Your task to perform on an android device: In the audiomack app , Share the playlist ABCX to dbwscratch.test.id4@gmail.com.
Image 0: 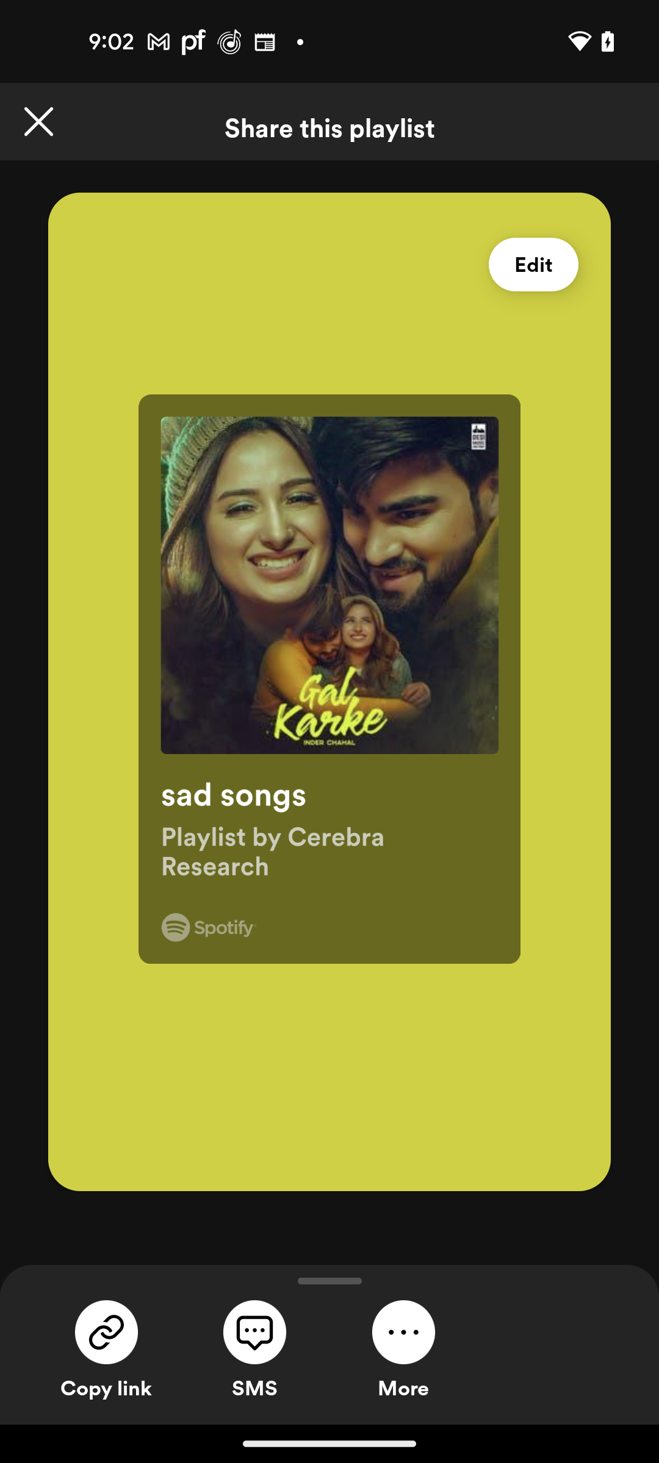
Open the Audiomack app
Step 0: open app "Audio­mack"
Image 1: 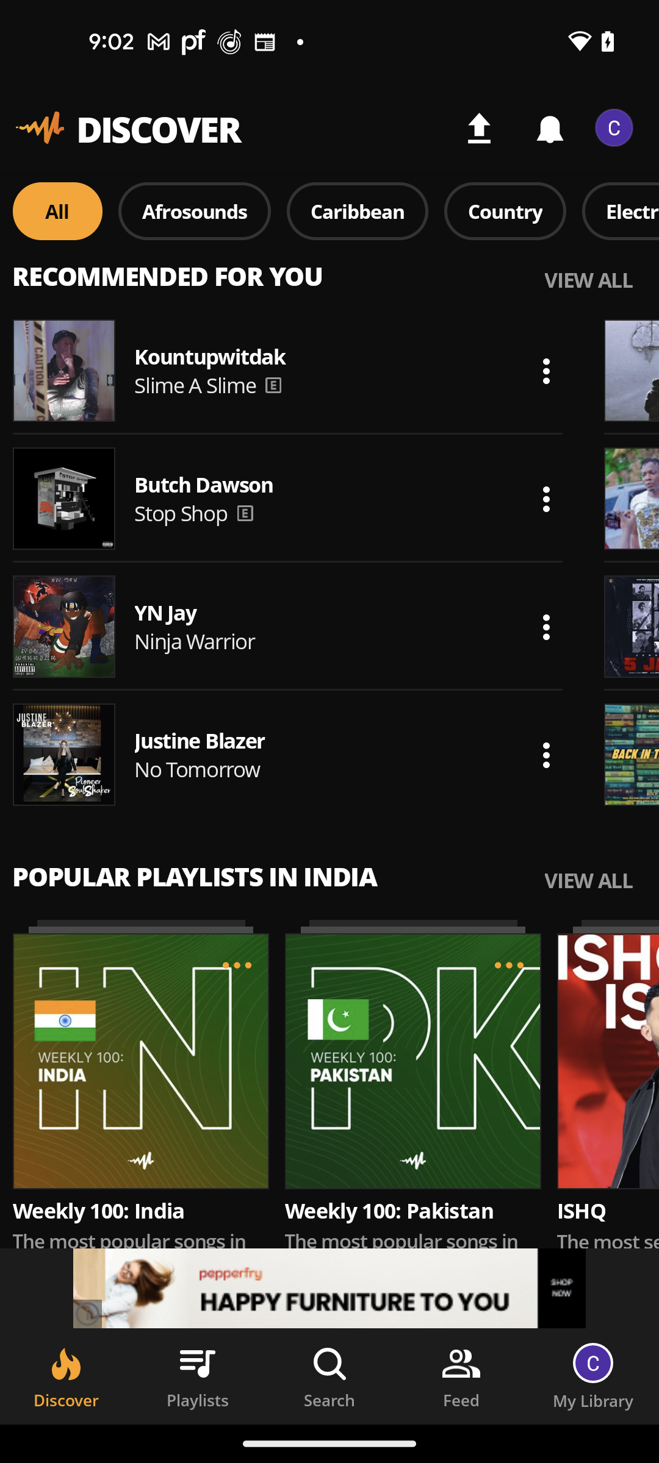
Go to the Playlist section
Step 1: click (197, 1364)
Image 3: 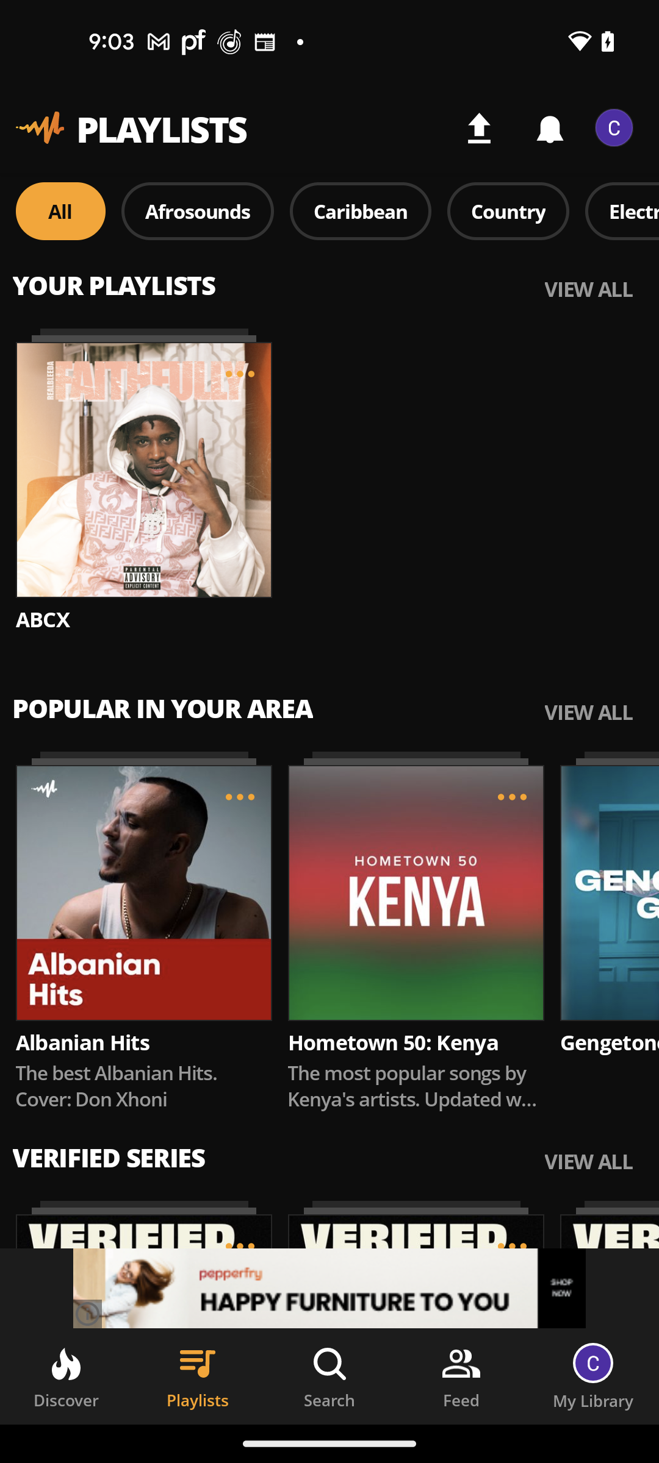
Click on the ABCX playlist
Step 3: click (144, 469)
Image 4: 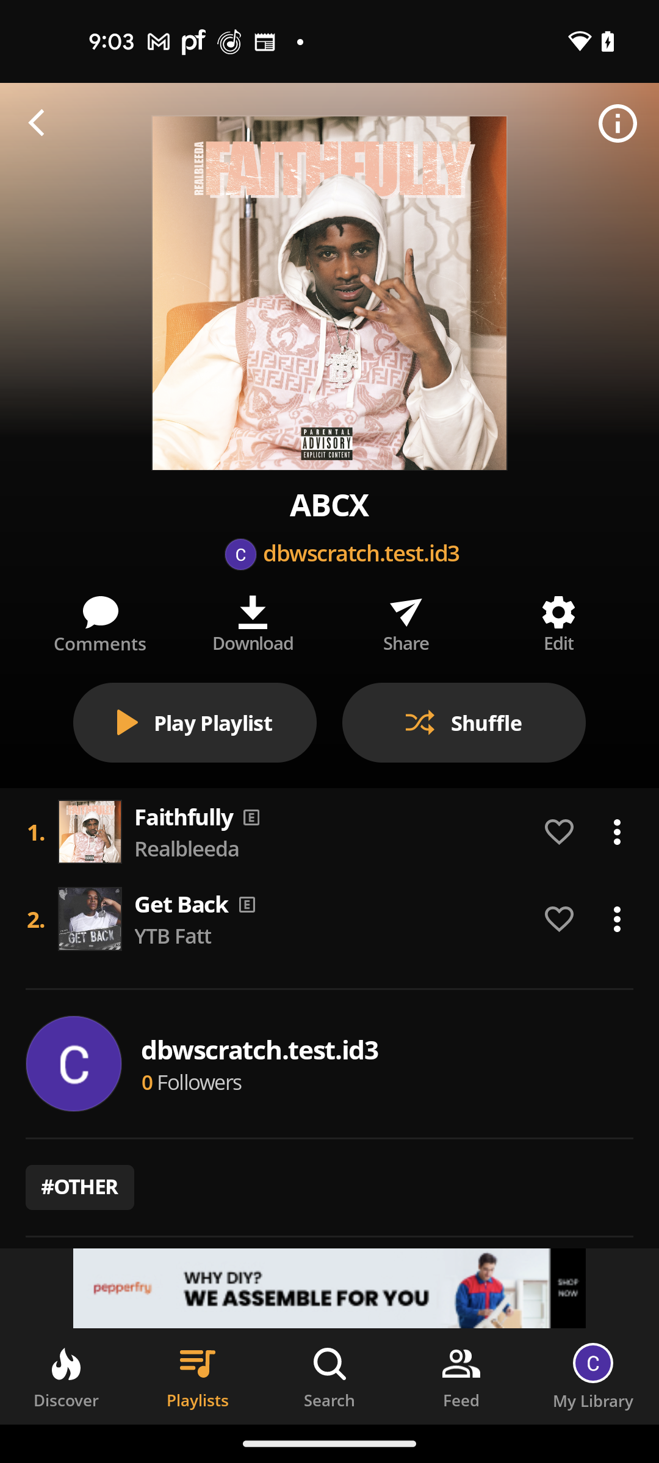
Click on the share button
Step 4: click (406, 620)
Image 5: 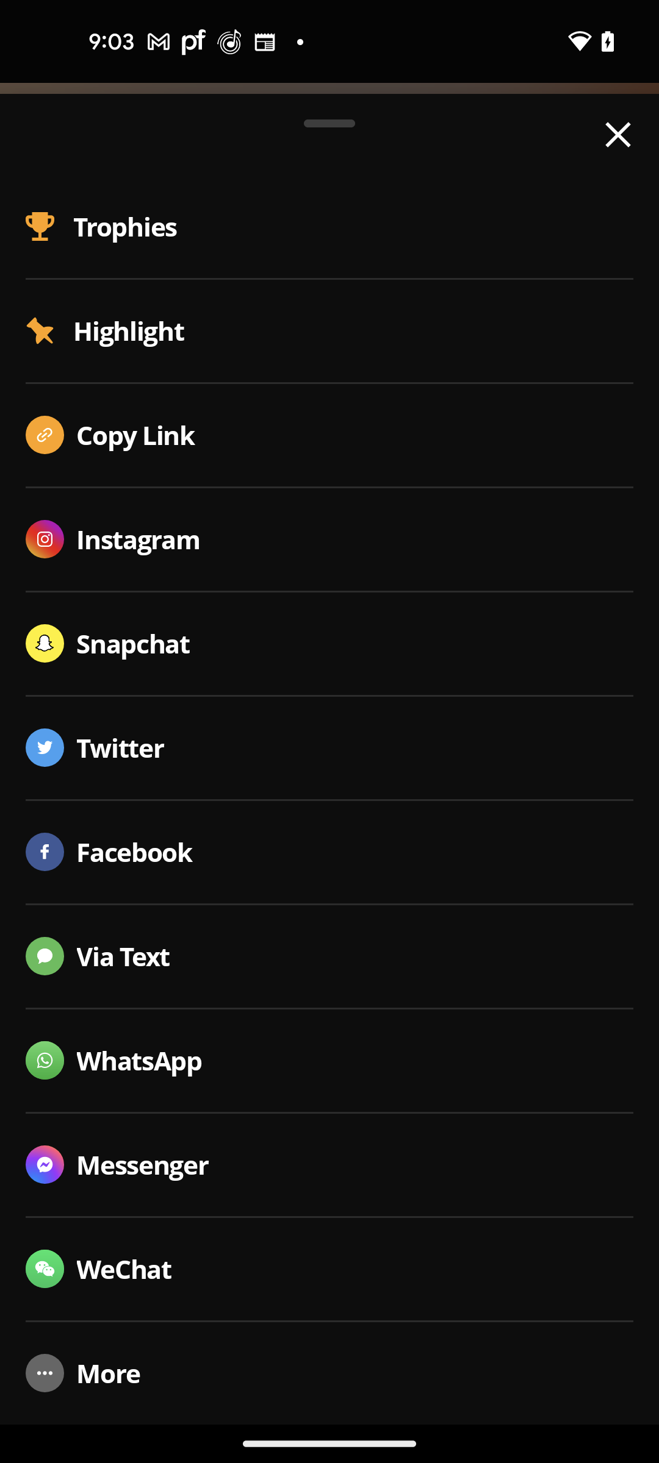
Click on the more button
Step 5: click (348, 1373)
Image 6: 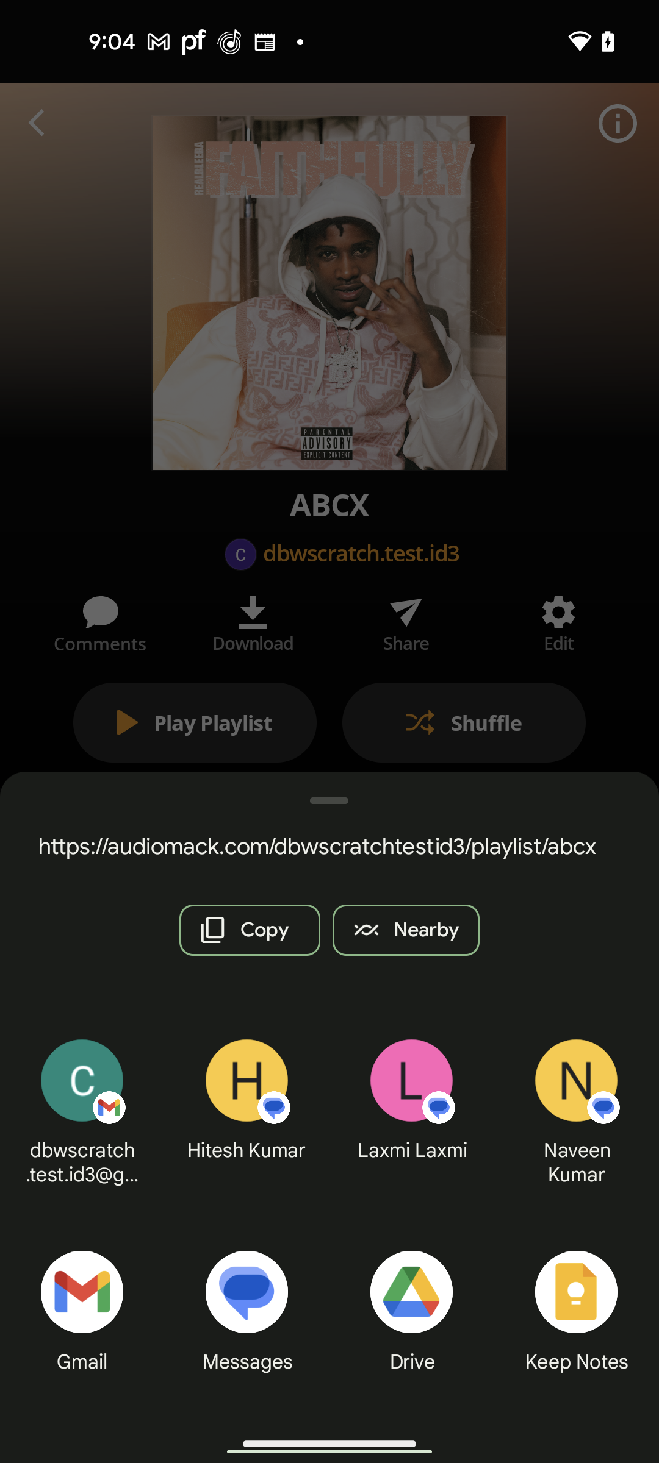
Choose Gmail for sharing the playlist
Step 6: click (67, 1288)
Image 7: 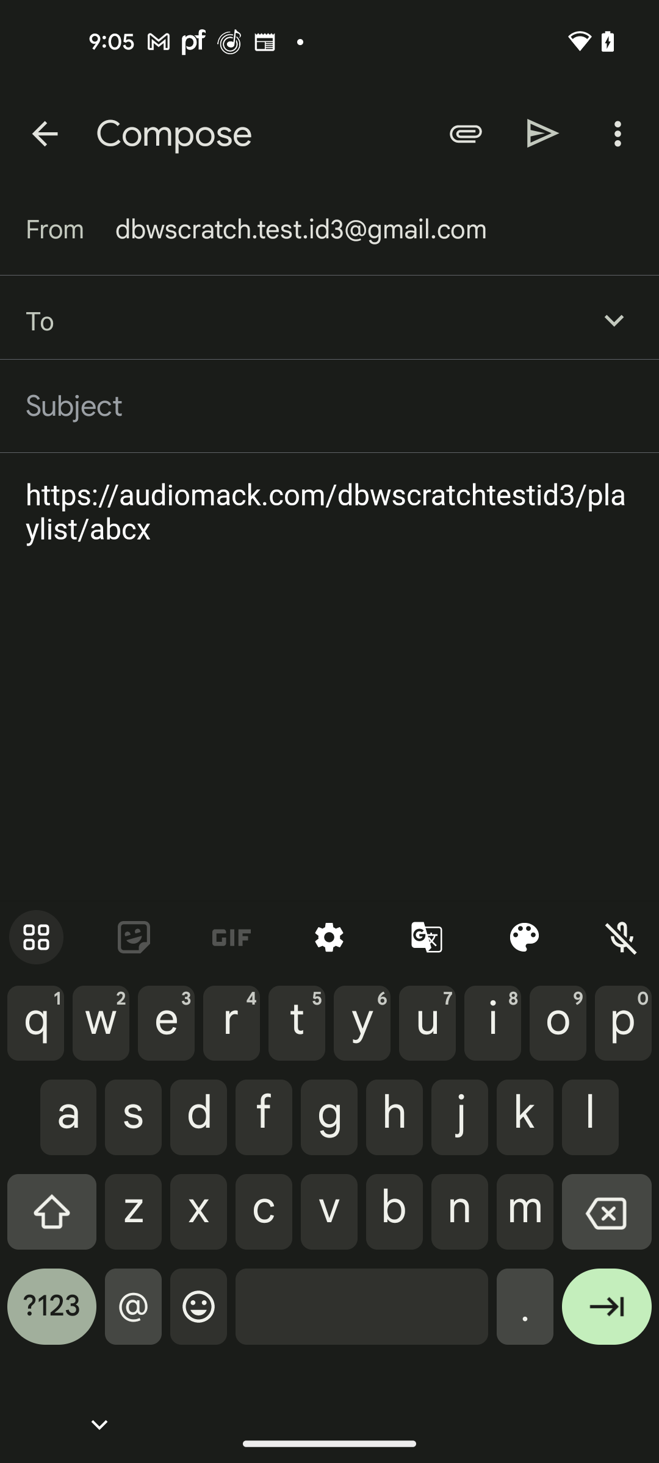
Type dbwscratch.test.id4@gmail.com in the recipient mail id section
Step 7: type "dbwscratch.test.id4@gmail.com"
Image 8: 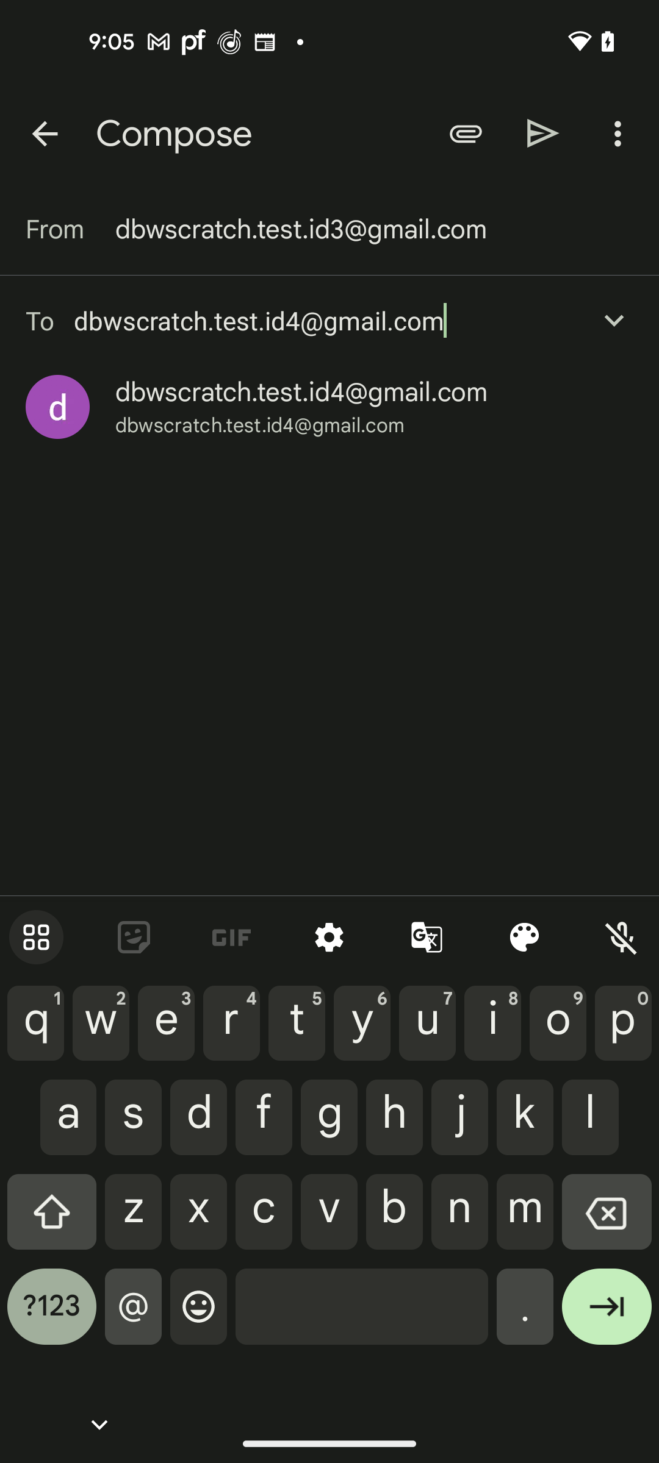
Choose the resulting mail id
Step 8: click (301, 392)
Image 9: 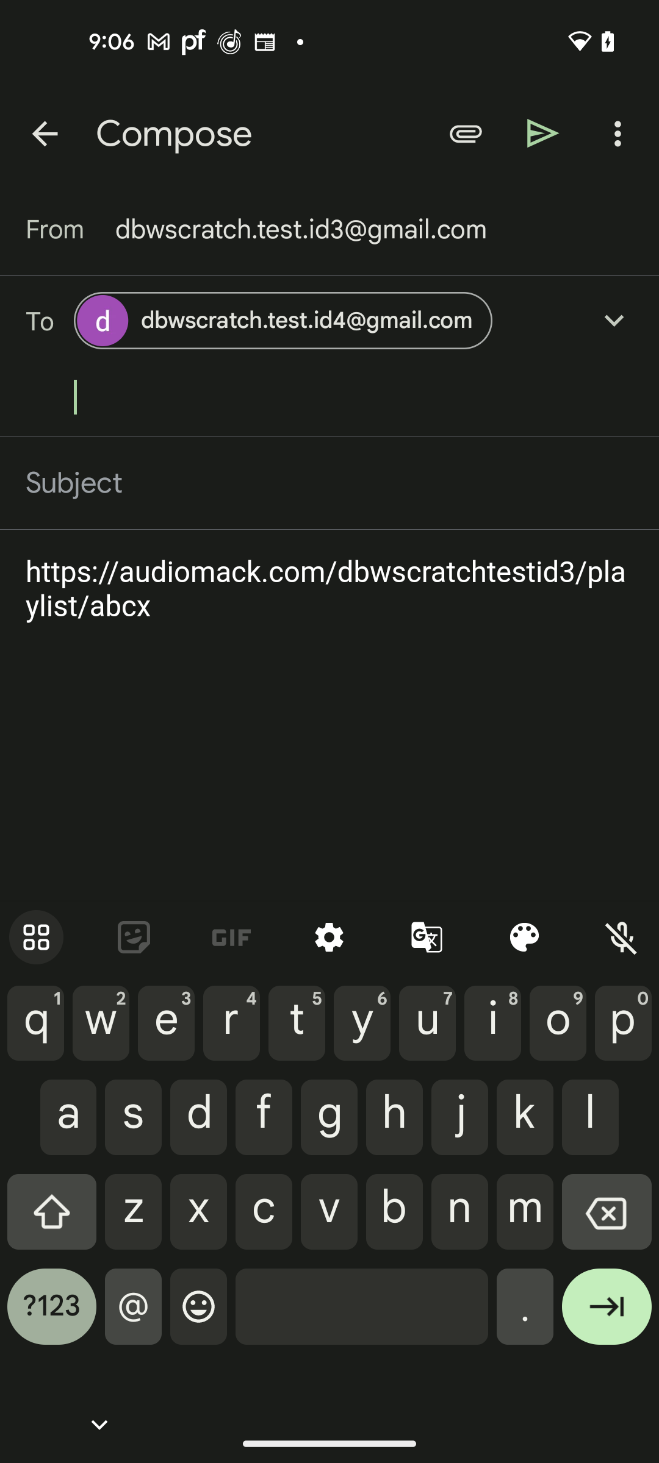
Click on the send button
Step 9: click (543, 133)